Your task to perform on an android device: I'd like to see more information about the Allion-slim fit black shirt so that I can buy it later.
Image 0: 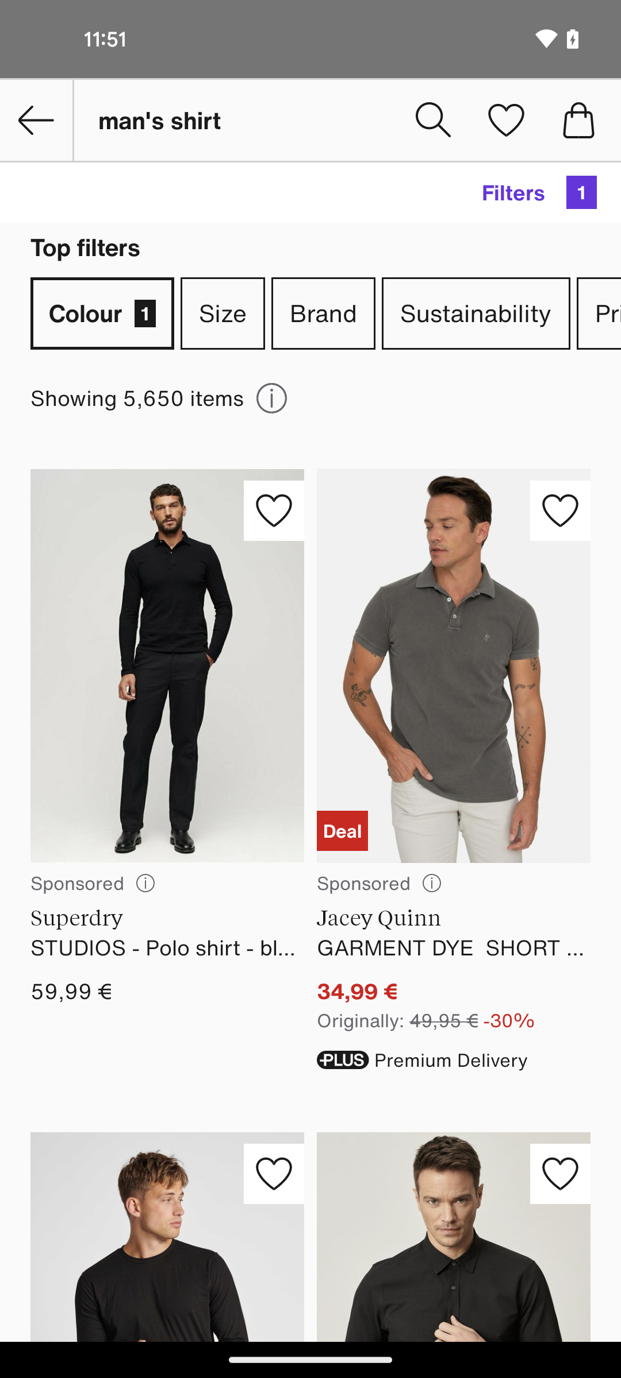
Swipe up to view Allion-slim fit black shirt
Step 0: scroll down
Image 1: 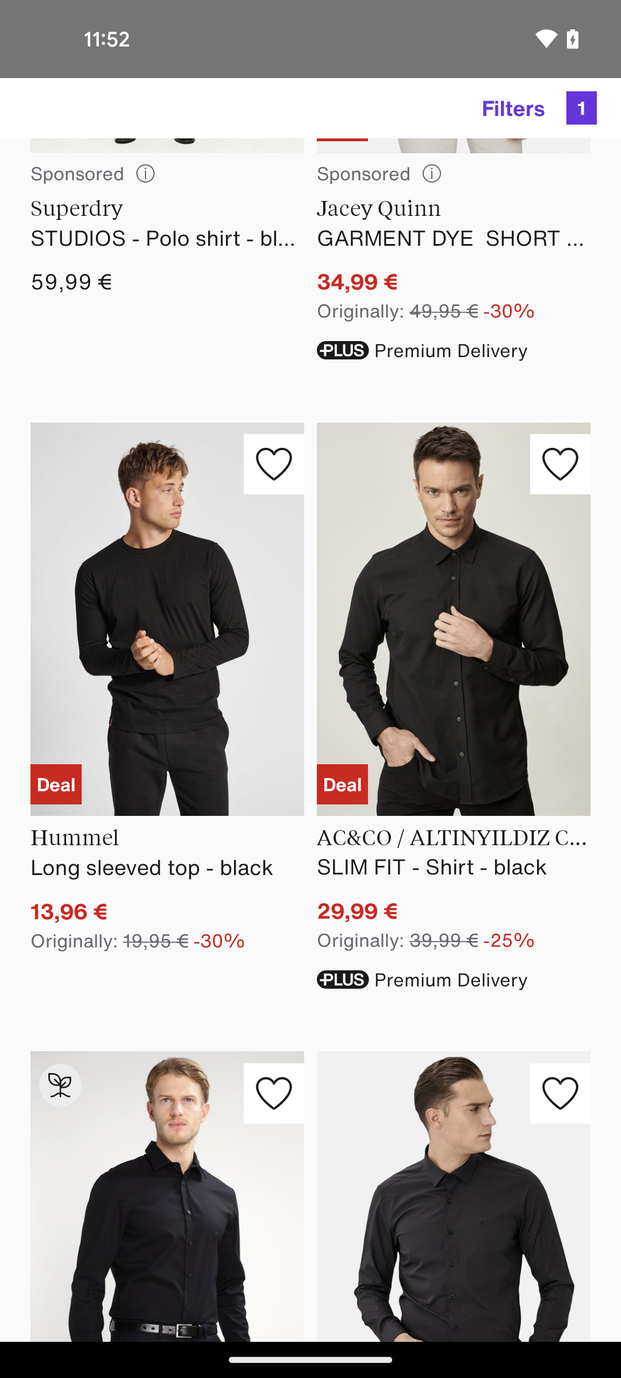
Swipe up to view Allion-slim fit black shirt
Step 1: scroll down
Image 3: 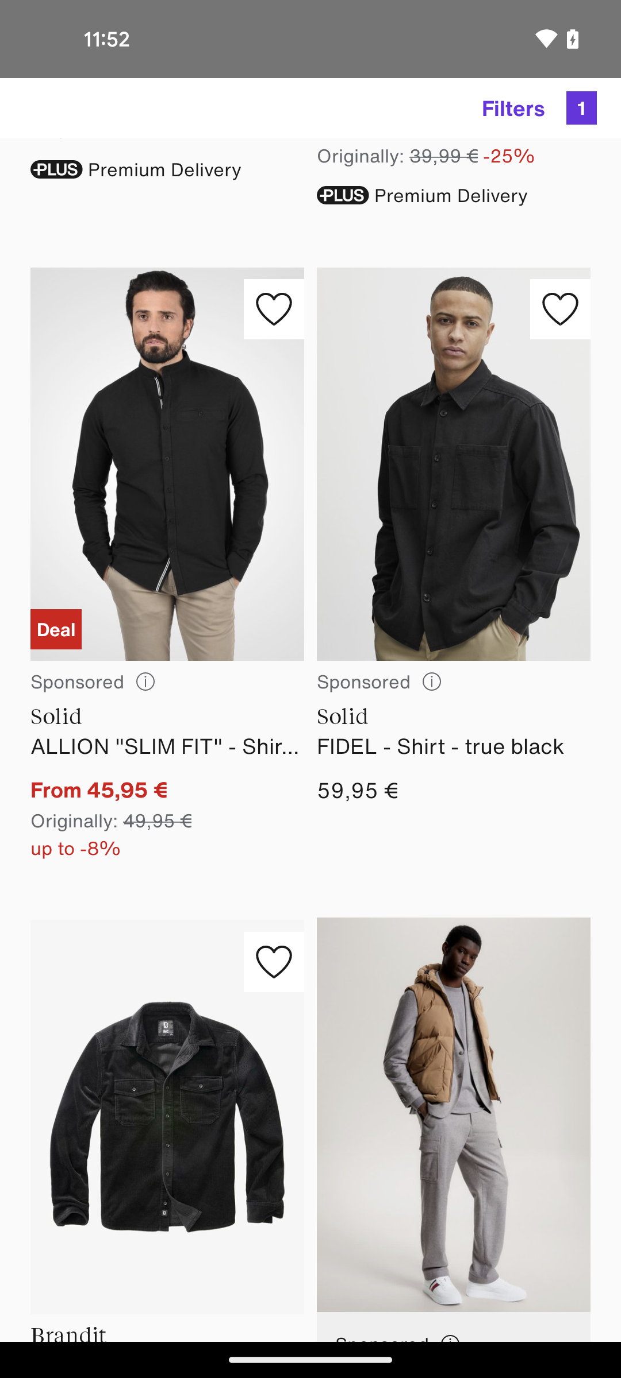
Tap on the Allion-slim fit black shirt
Step 3: click (167, 547)
Image 4: 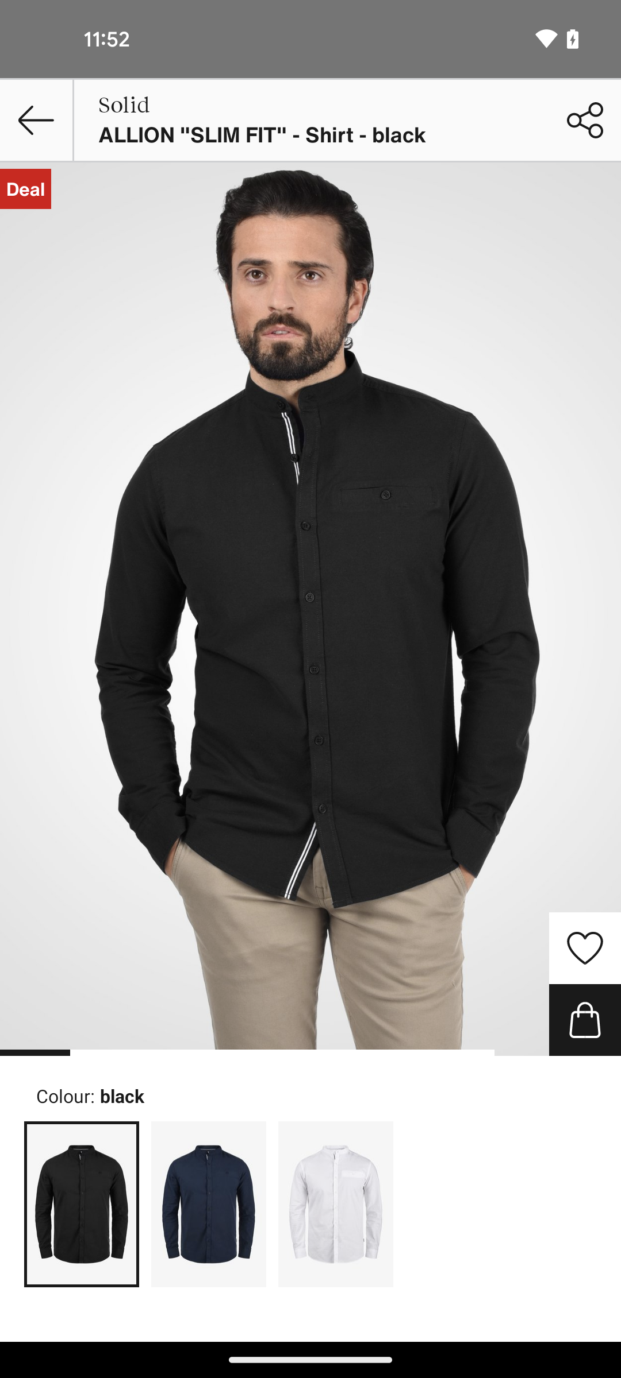
Swipe up to view the details
Step 4: scroll down
Image 5: 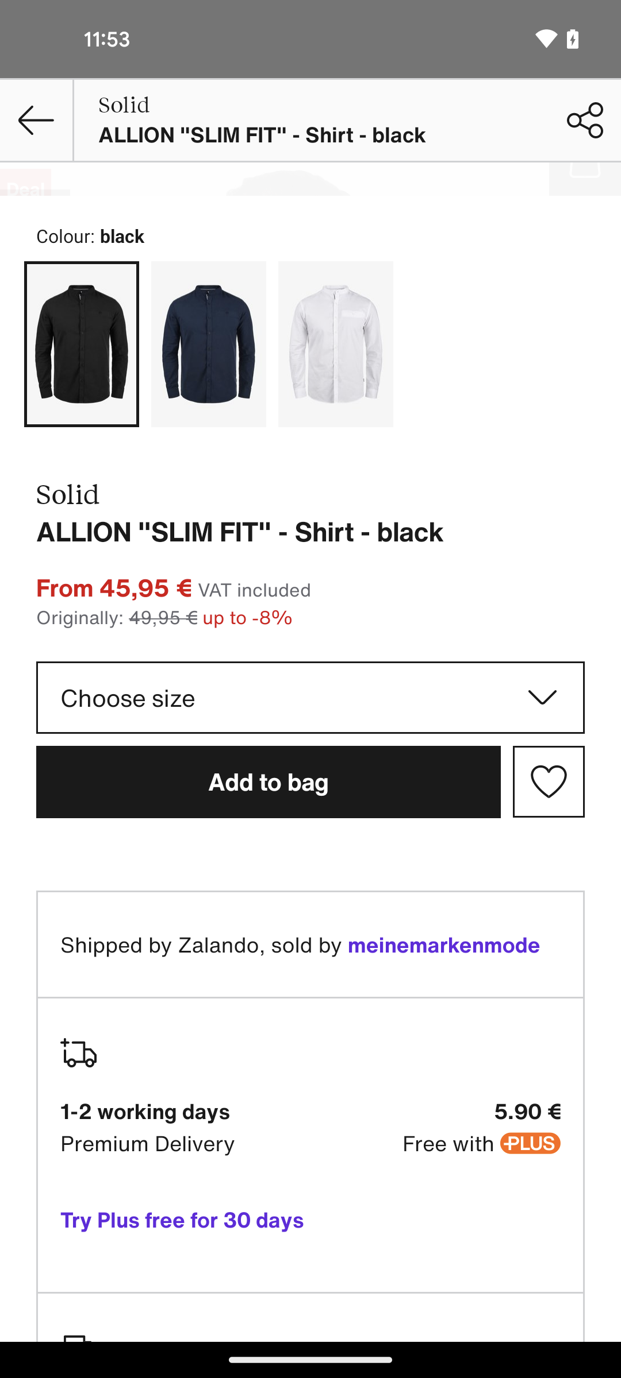
Swipe up to view the details
Step 5: scroll down
Image 6: 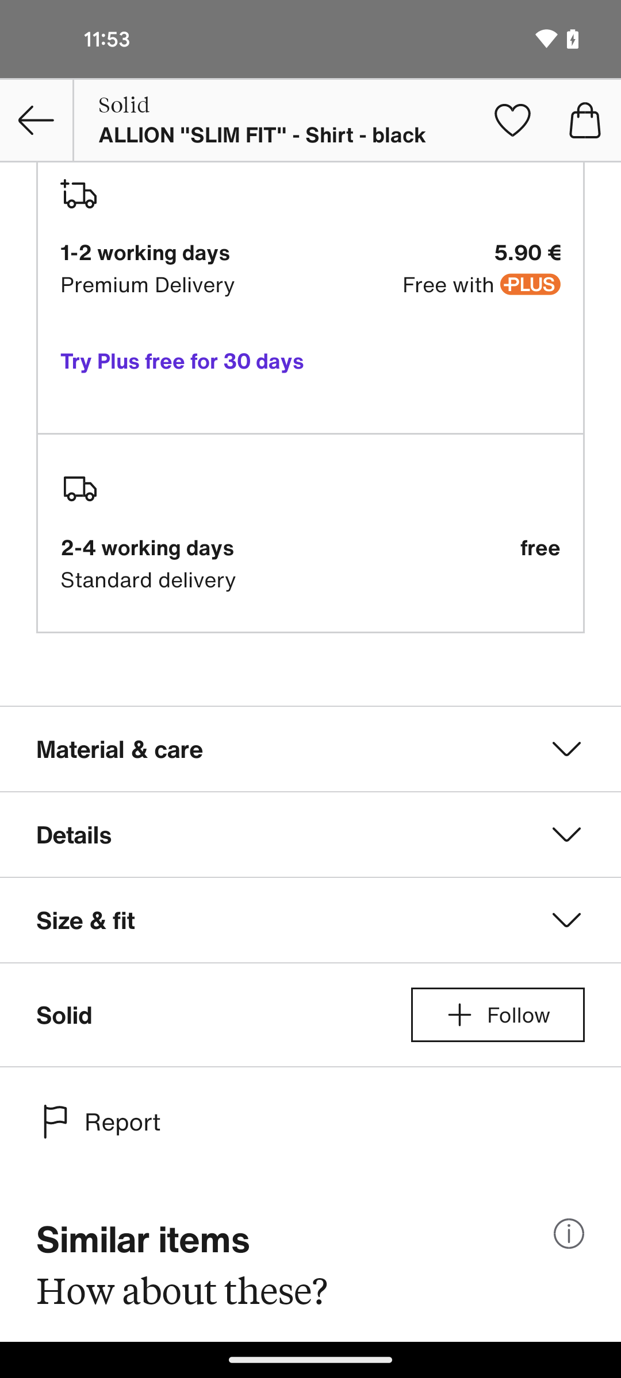
Tap on the details option
Step 6: click (310, 834)
Image 7: 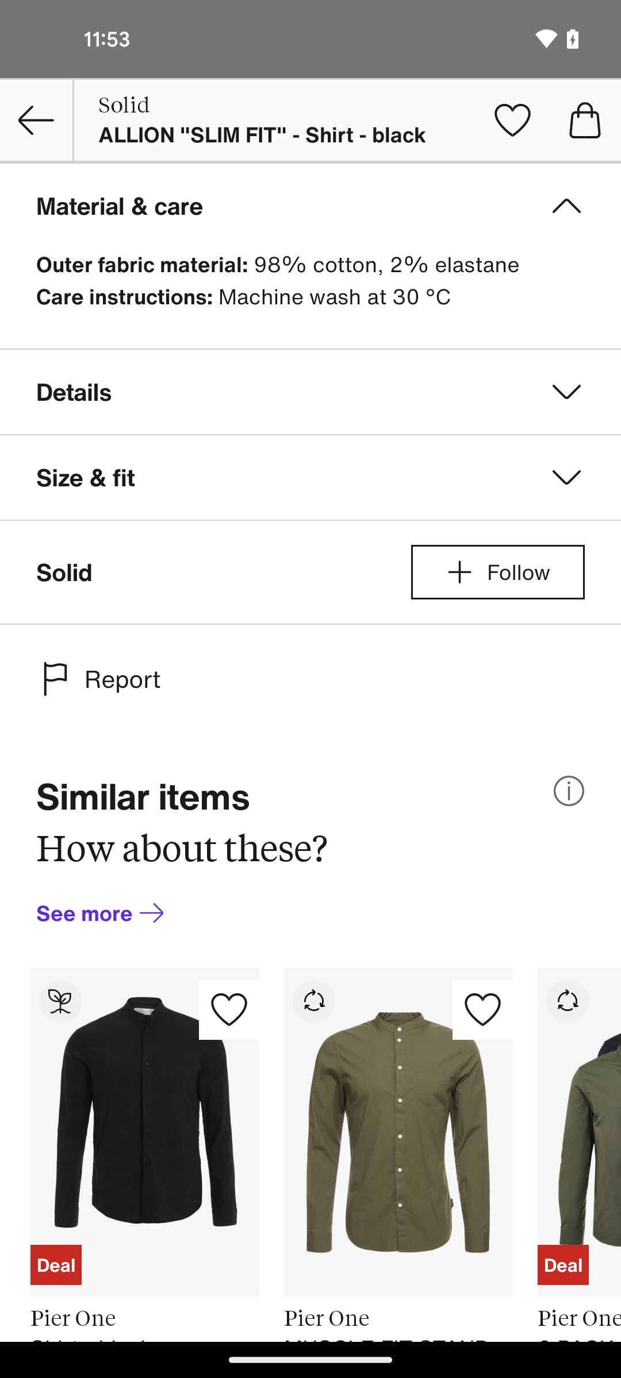
Tap on the details option
Step 7: wait